Your task to perform on an android device: I'll utilize the JD app to hunt for women's running shoes because that's what I'm looking for.
Image 0: 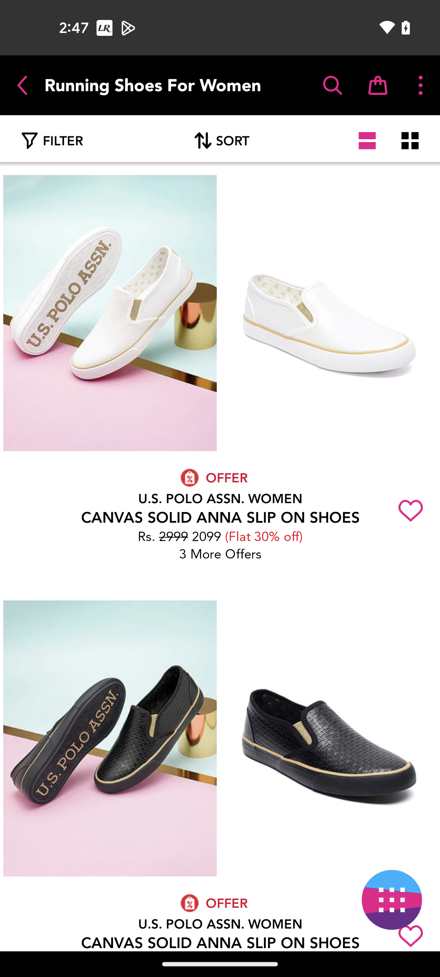
Open the JD app
Step 0: open app "JD"
Image 1: 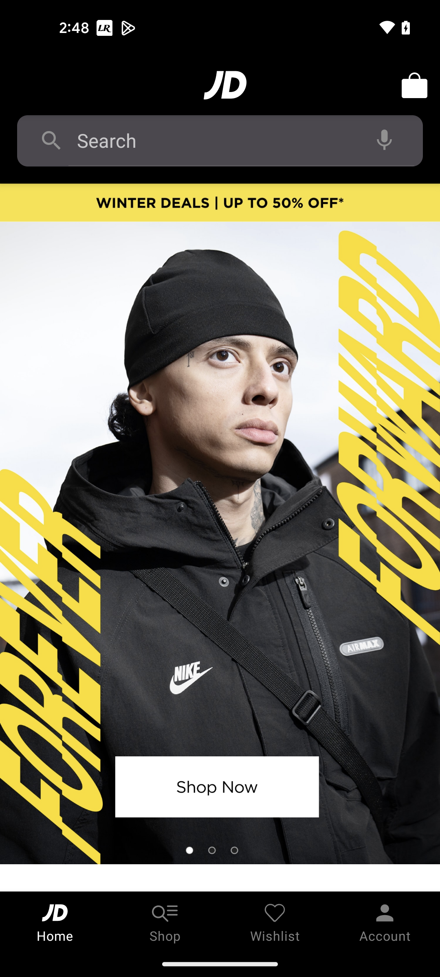
Go to the search bar at the top of the screen
Step 1: click (211, 140)
Image 2: 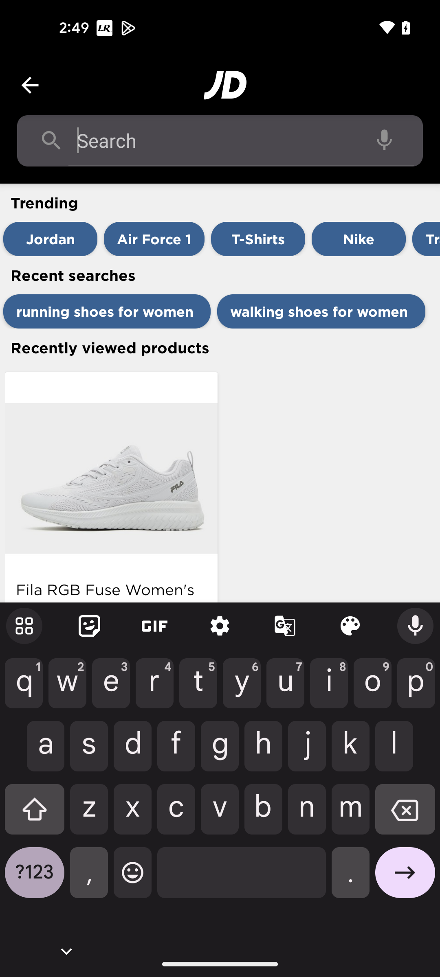
Search for Running shoes for women
Step 2: type "Running shoes for women"
Image 3: 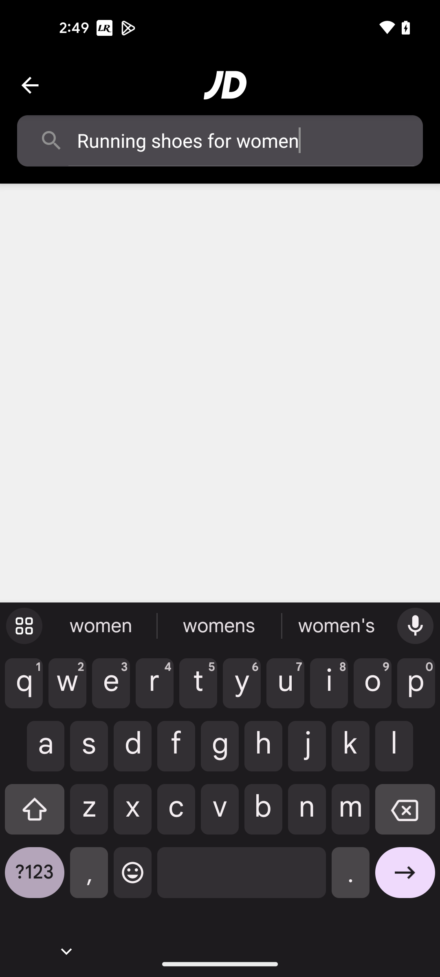
Click on the Arrow Forward icon at the bottom right of the screen
Step 3: click (405, 878)